Your task to perform on an android device: I want to search for a Hair dryer on the ebay app since I need it for my sister  .
Image 0: 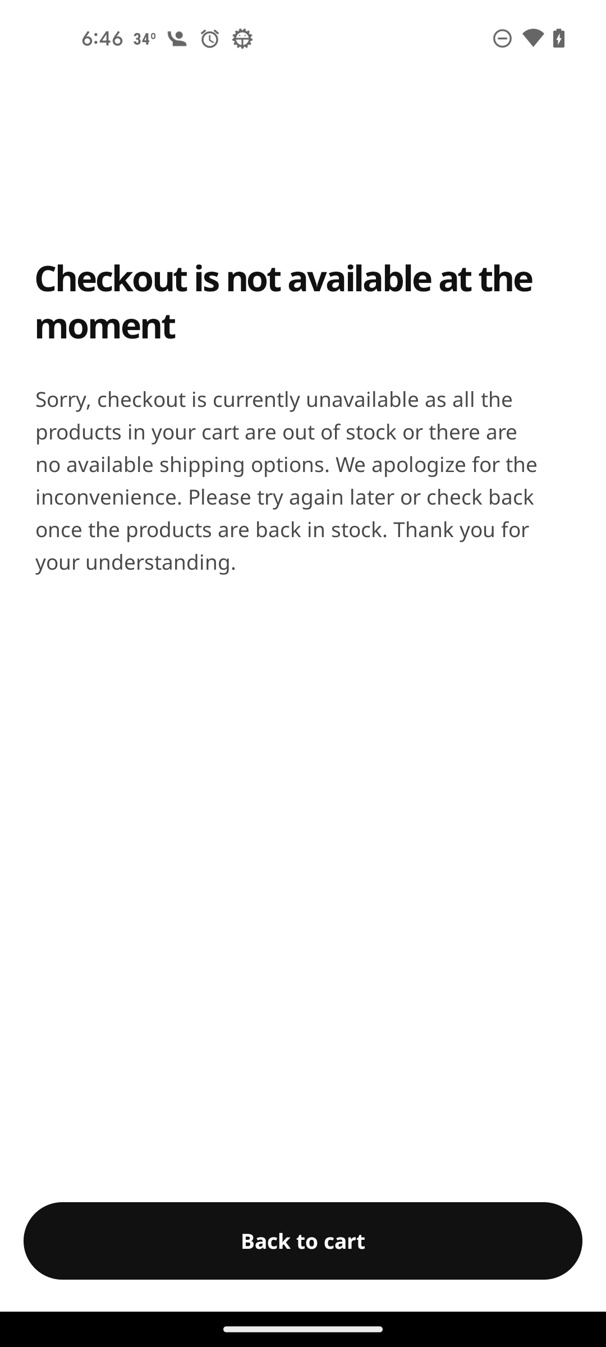
open the ebay app
Step 0: open app "eBay"
Image 1: 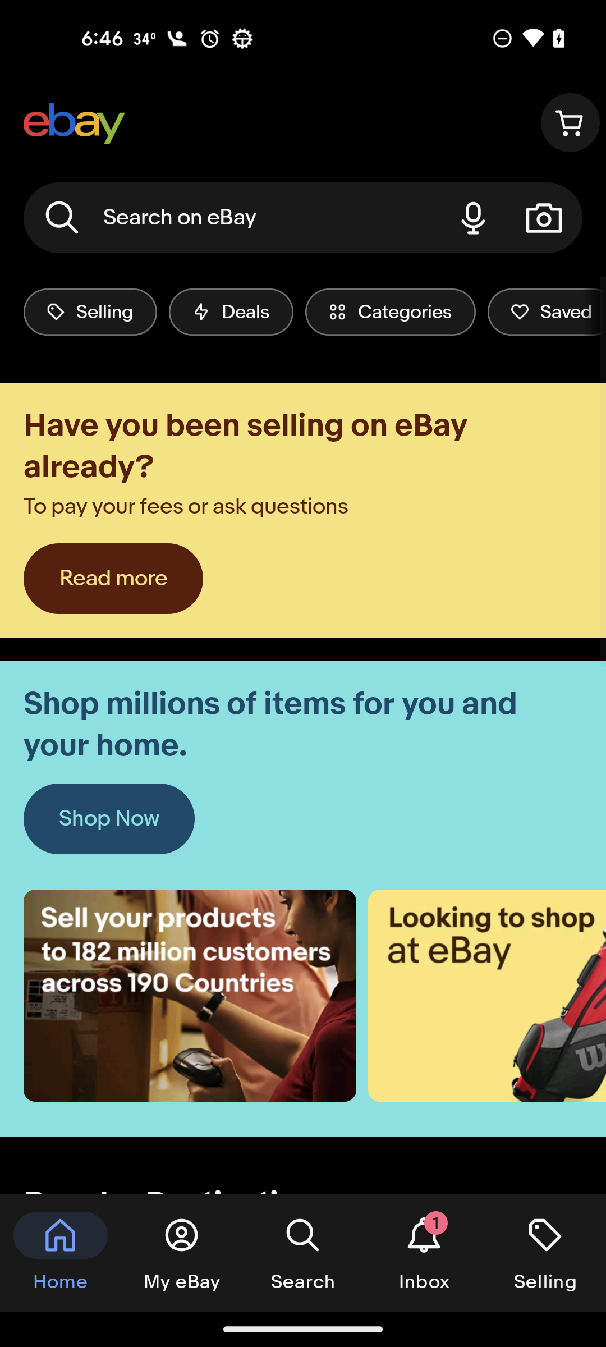
Click on the search icon 
Step 1: click (232, 218)
Image 2: 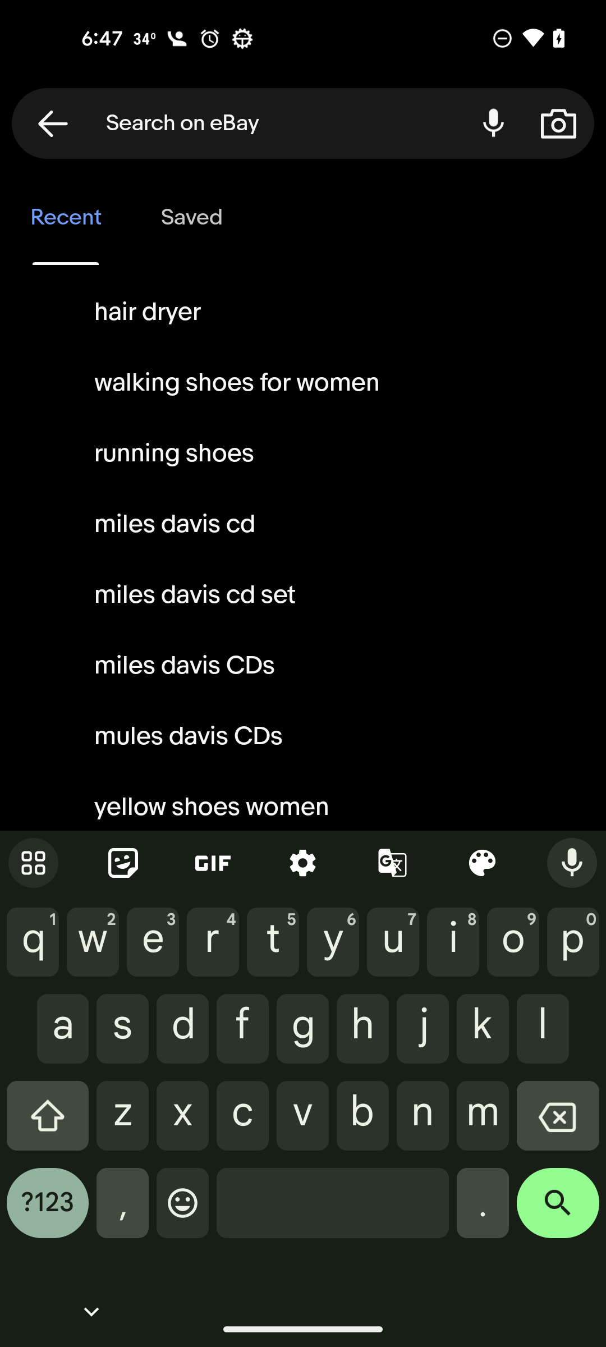
Enter a product as  Hair dryer
Step 2: type " Hair dryer"
Image 3: 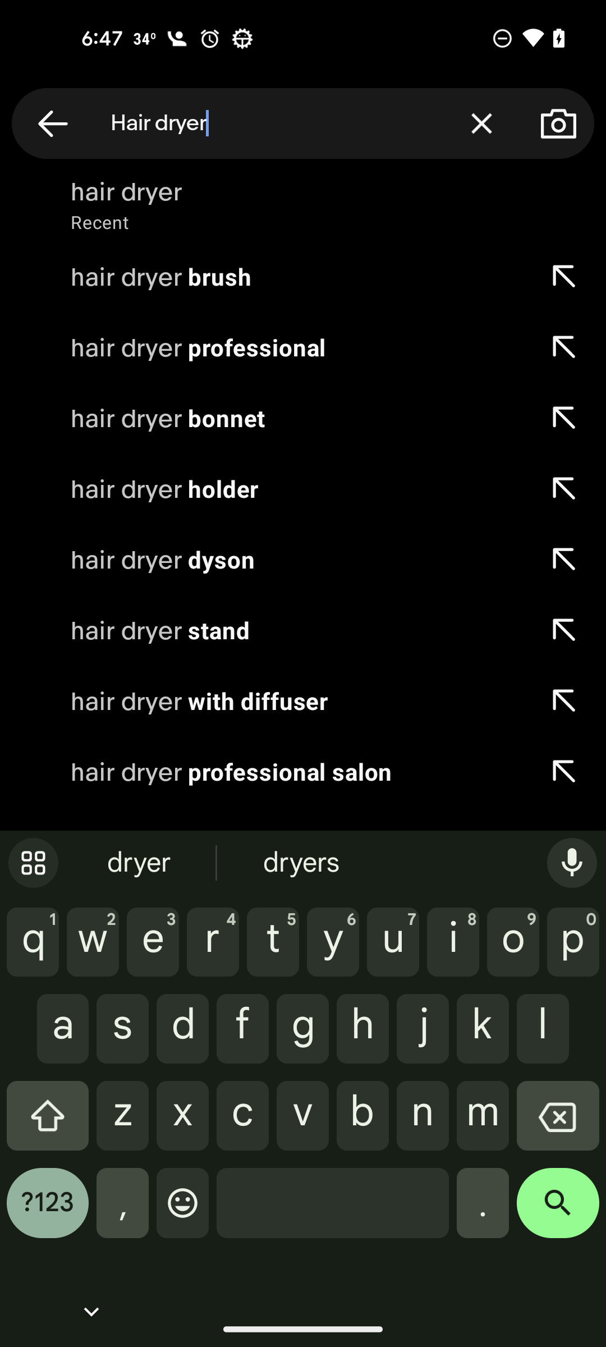
Click on the first result 
Step 3: click (297, 205)